Your task to perform on an android device: Create a "Delicious meal" rating for vegan gumbo in the side chef app to encourage others to try it. 
Image 0: 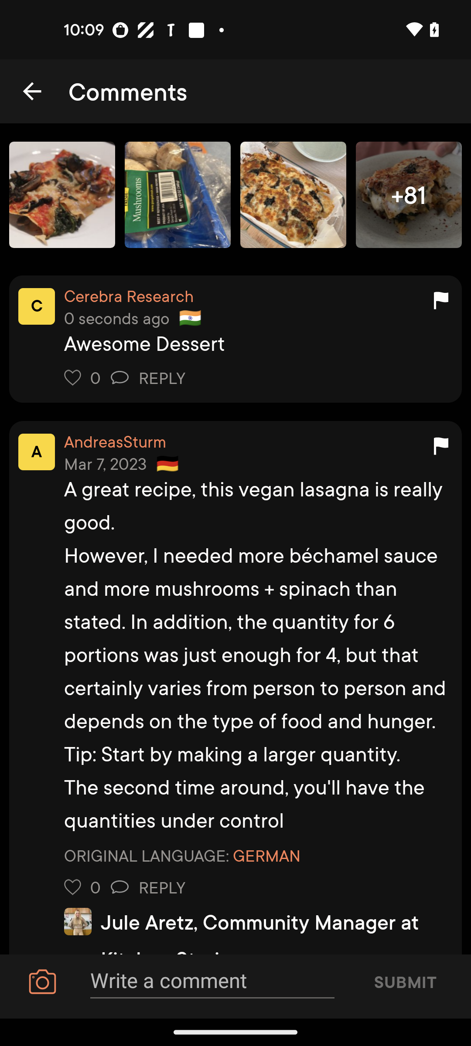
open the sidechef app
Step 0: open app "SideChef"
Image 1: 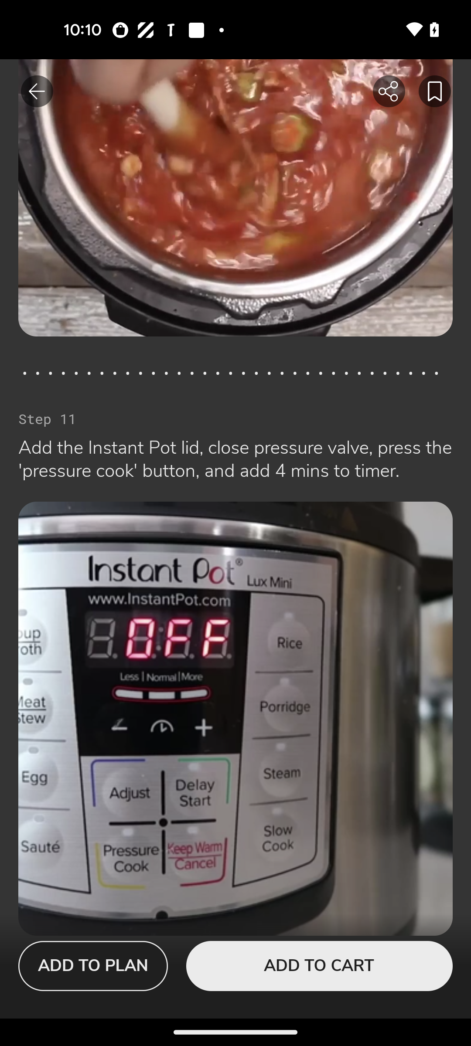
Swipe up to view the comments option 
Step 1: scroll down
Image 2: 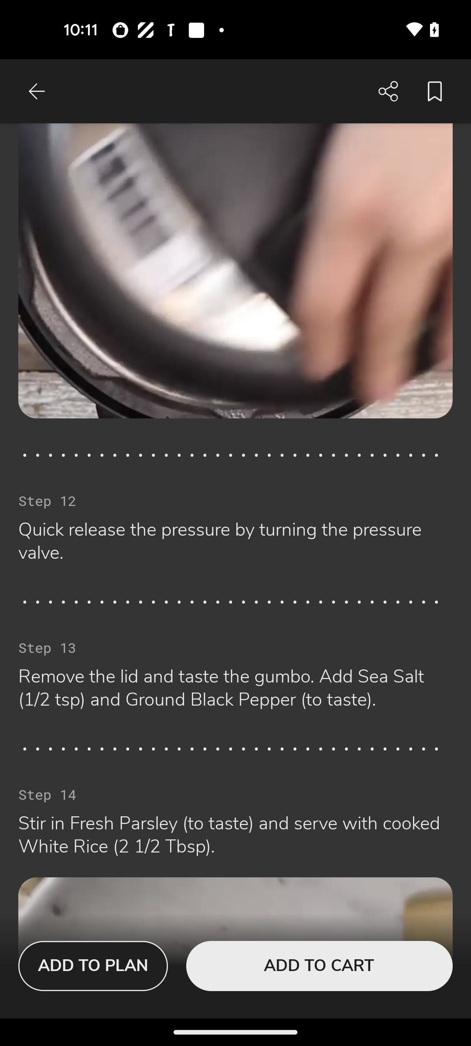
Swipe up to view the comments option 
Step 2: scroll down
Image 3: 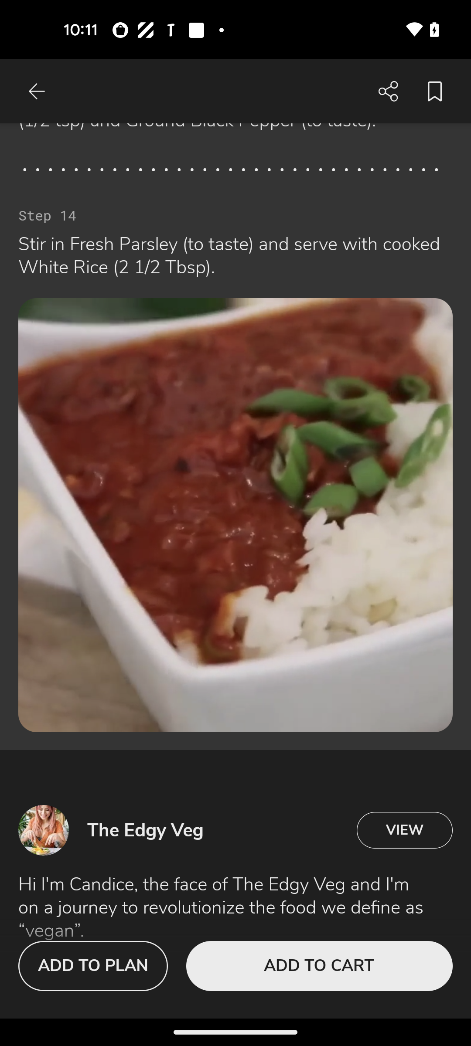
Swipe up to view the comments option 
Step 3: scroll down
Image 4: 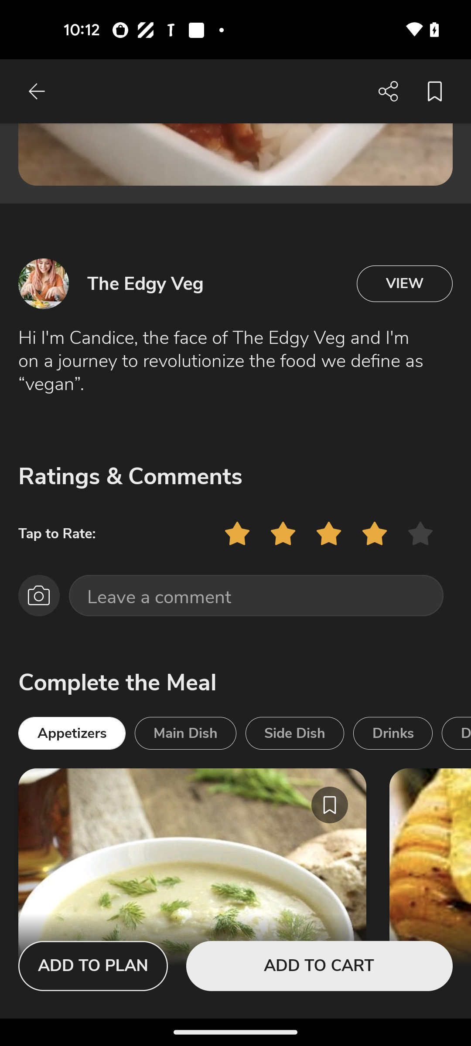
Click on the comment tab 
Step 4: click (256, 595)
Image 5: 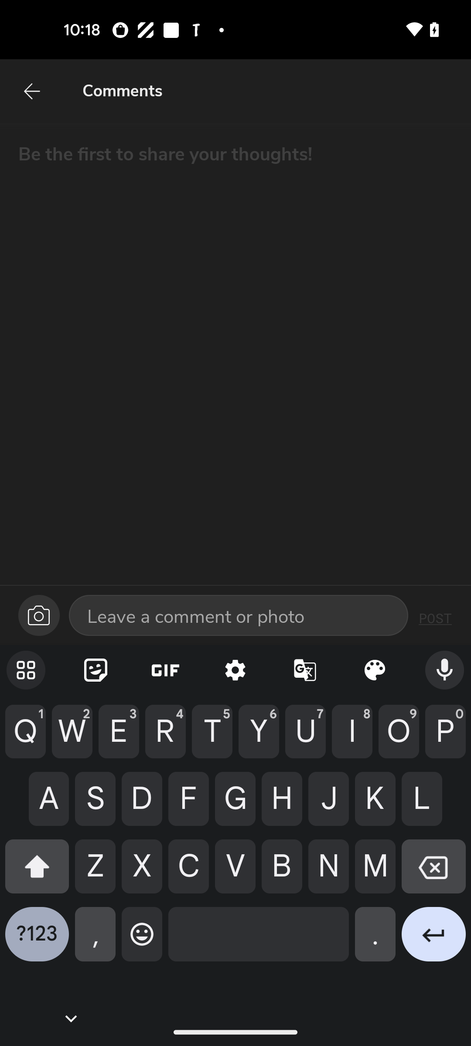
Enter a comment as Delicious meal
Step 5: type "Delicious meal"
Image 6: 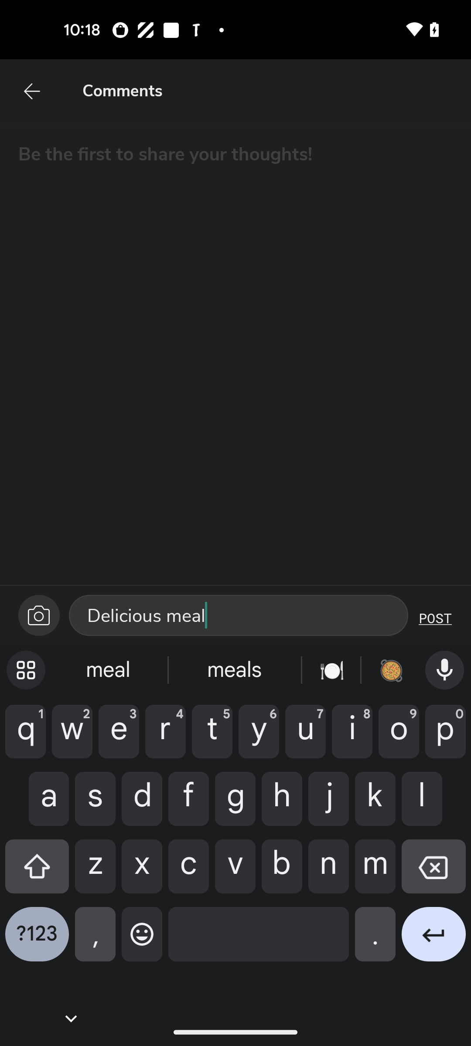
Click on the post option at the right corner of the screen 
Step 6: click (435, 618)